Your task to perform on an android device: Open the Trail link app and enter the location Chicago USA and select hiking trail by Bike and show the list of trails of Chicagoago
Image 0: 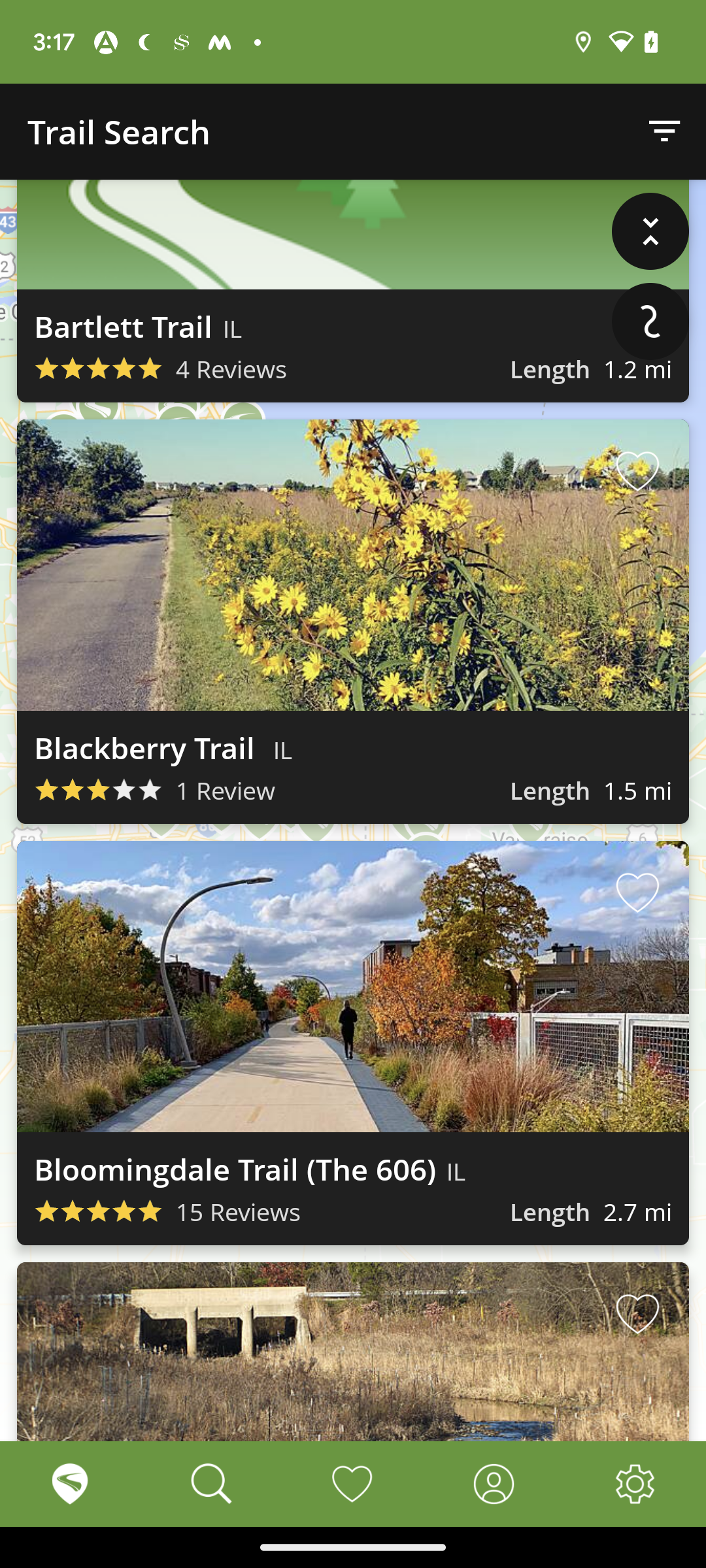
click on the search icon at the bottom of the screen
Step 0: click (211, 1484)
Image 1: 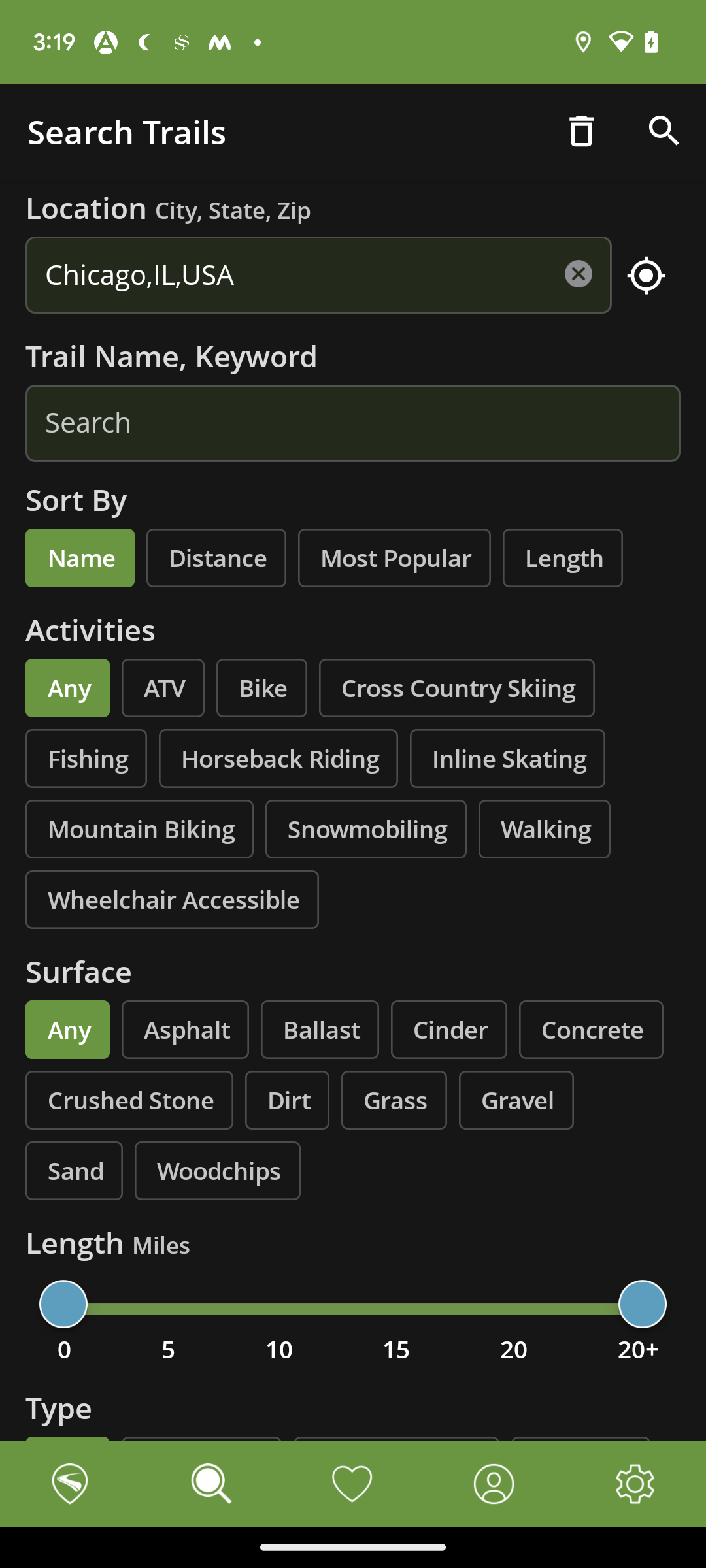
click on the bike option in activites 
Step 1: click (261, 687)
Image 2: 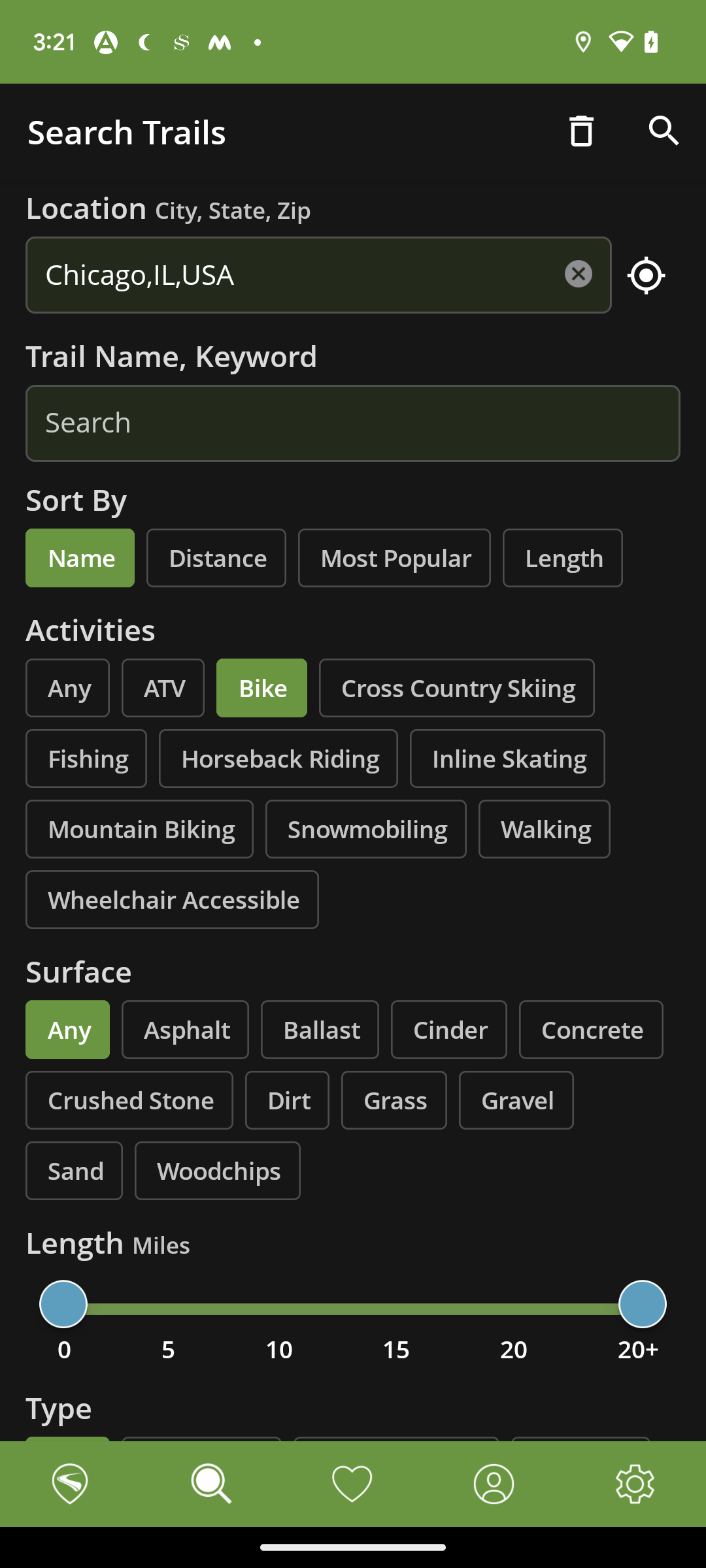
click on the search bar at the top right corner of the screen
Step 2: click (664, 131)
Image 3: 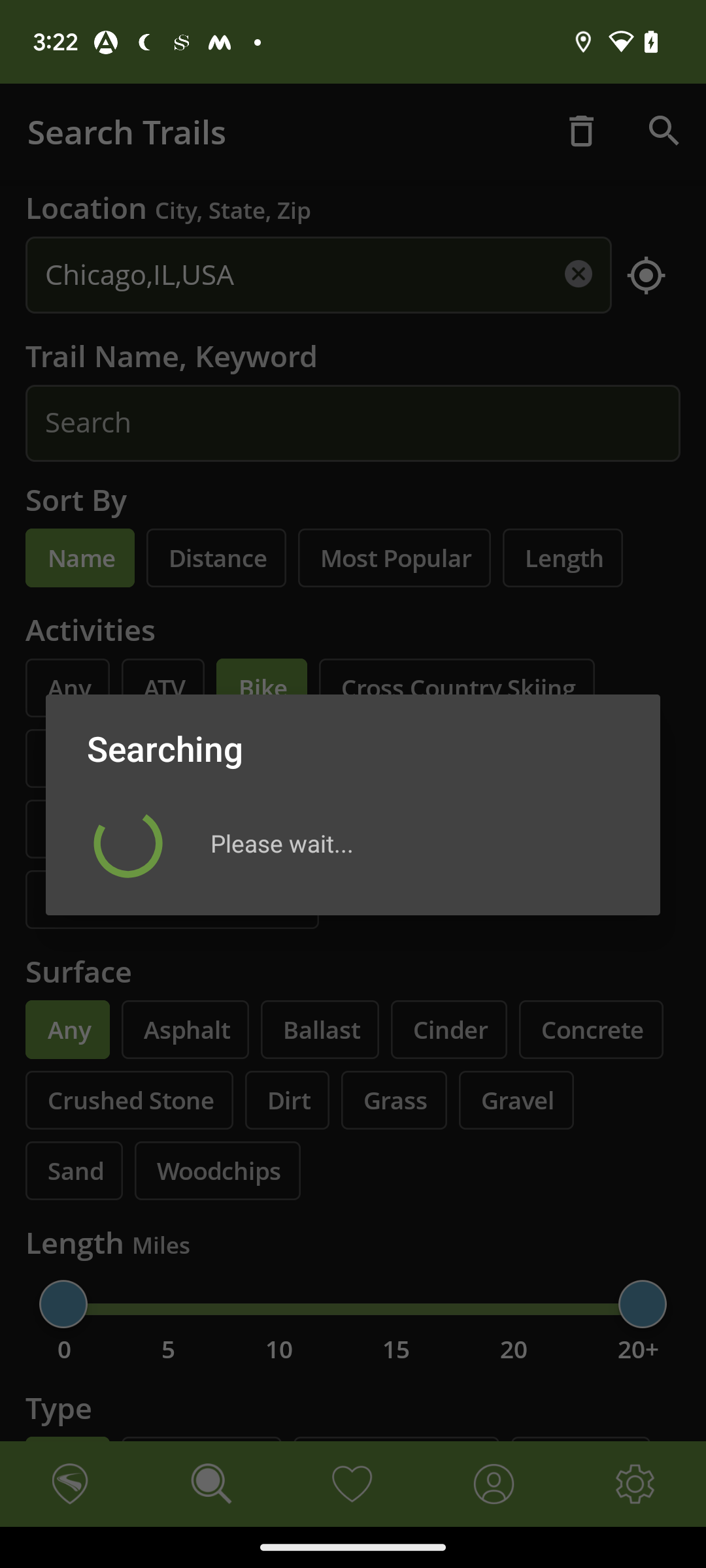
click on the search bar at the top right corner of the screen
Step 3: wait
Image 4: 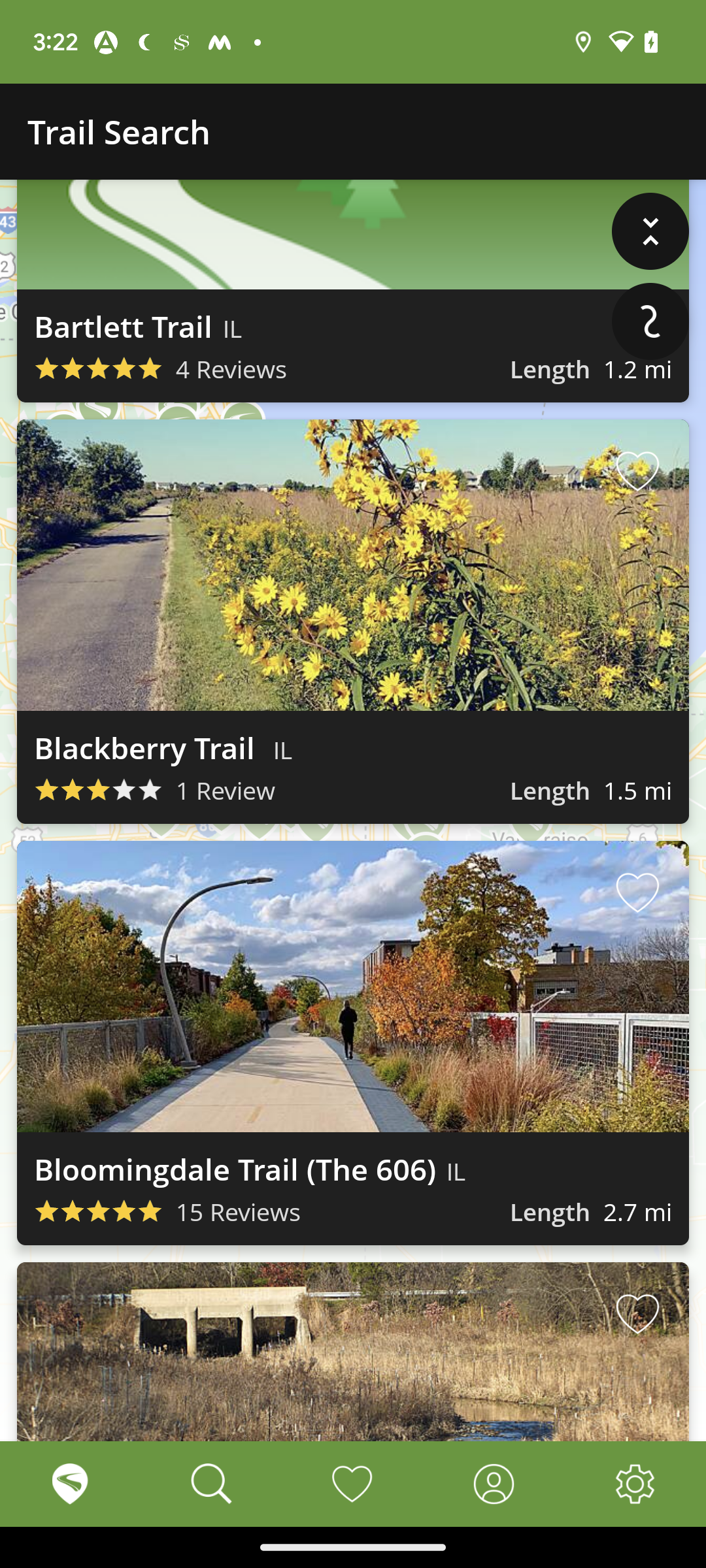
swipe up to view the more trails 
Step 4: scroll down